Your task to perform on an android device: As I need to be sure of the shoe, I want to read the reviews of Skechers Mens Equalizers 5.0 on the Amazon app.
Image 0: 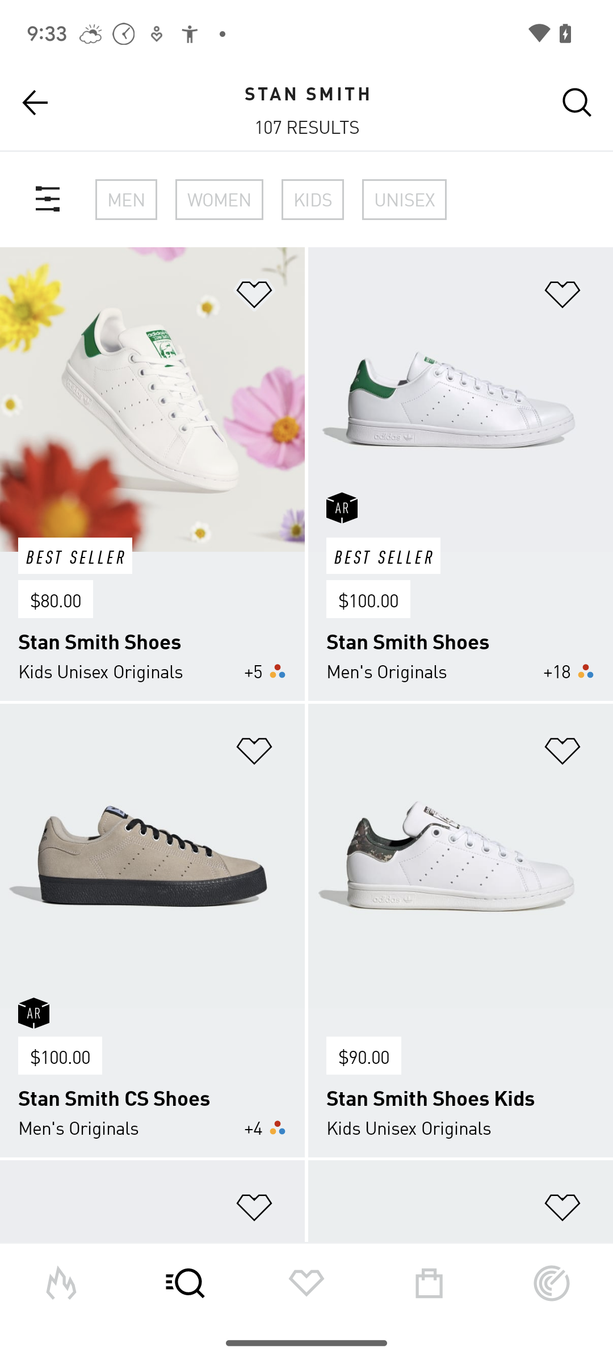
Open the Amazon app.
Step 0: open app "Amazon"
Image 1: 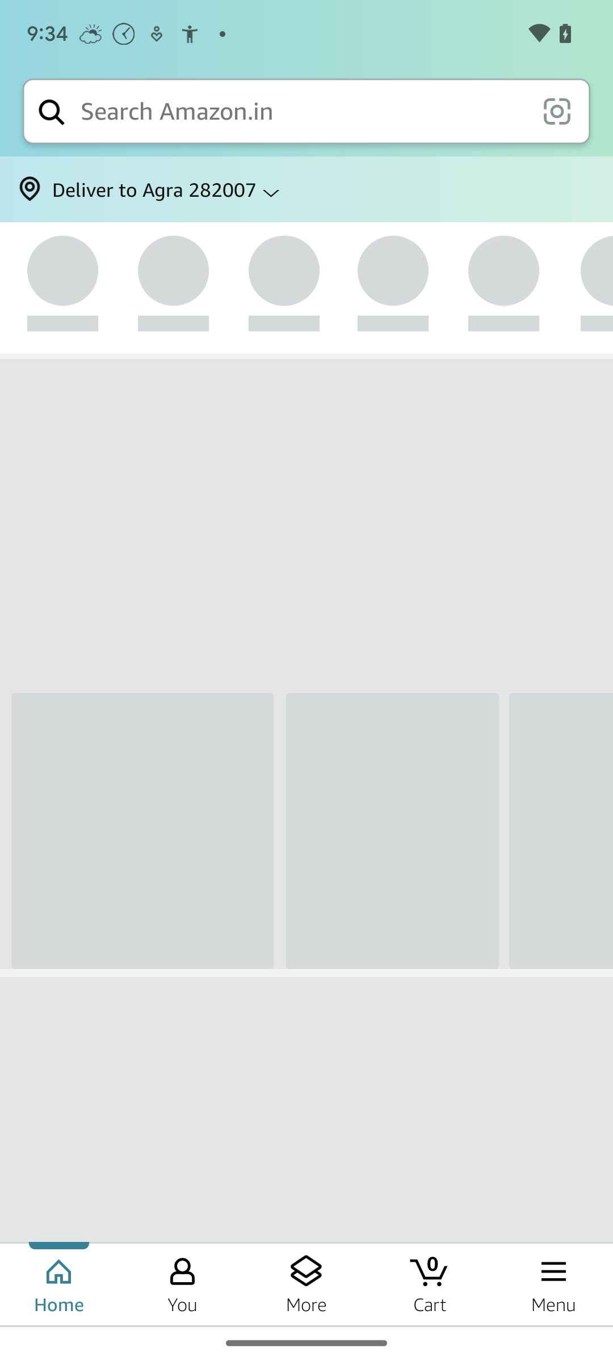
Open the Amazon app.
Step 1: wait
Image 2: 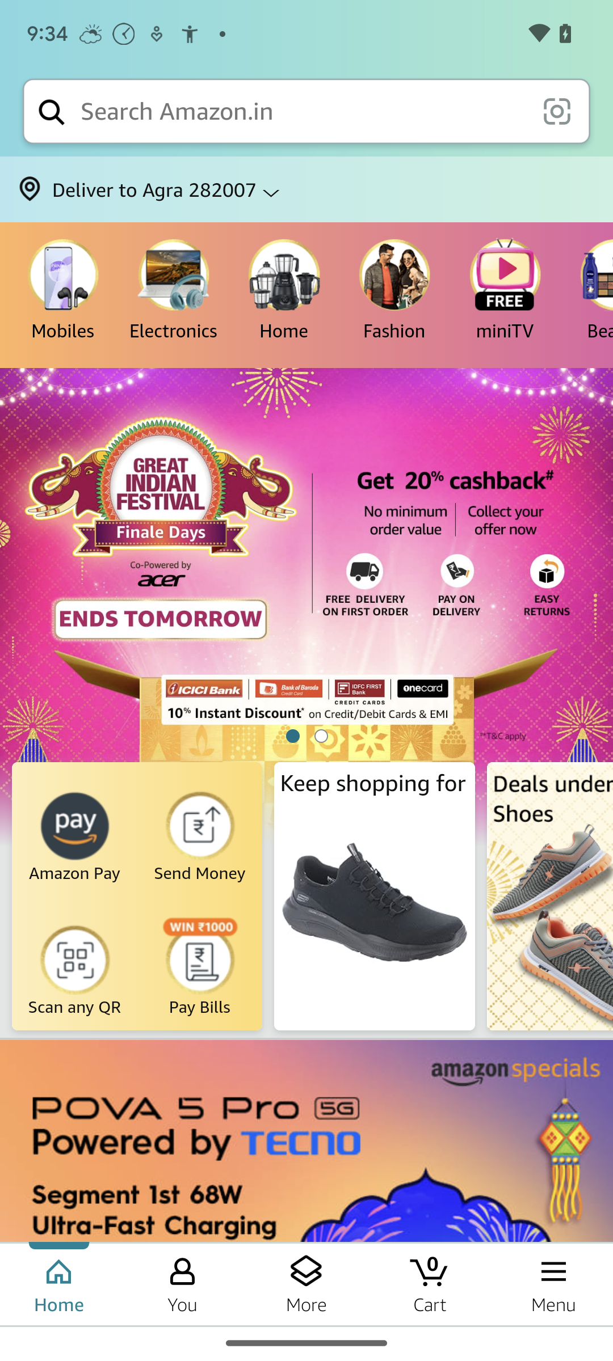
Click on the search bar. 
Step 2: click (302, 111)
Image 3: 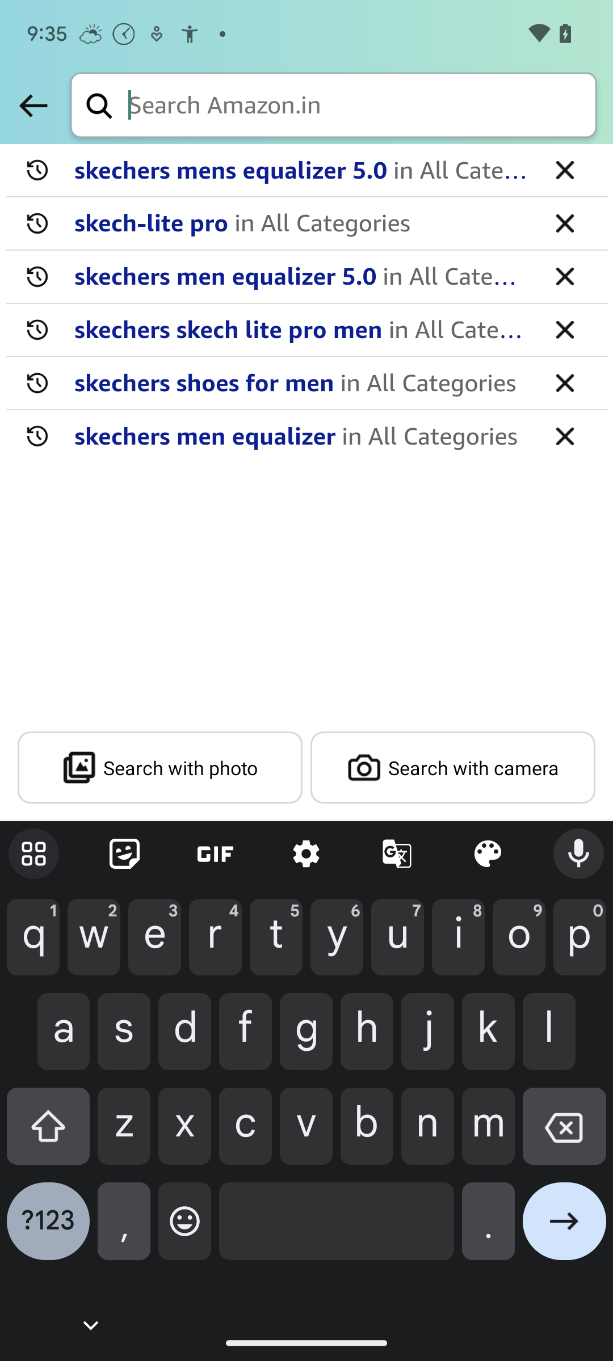
Enter the product name which is Skechers Mens Equalizers 5.0.
Step 3: type "Skechers Mens Equalizers 5.0"
Image 4: 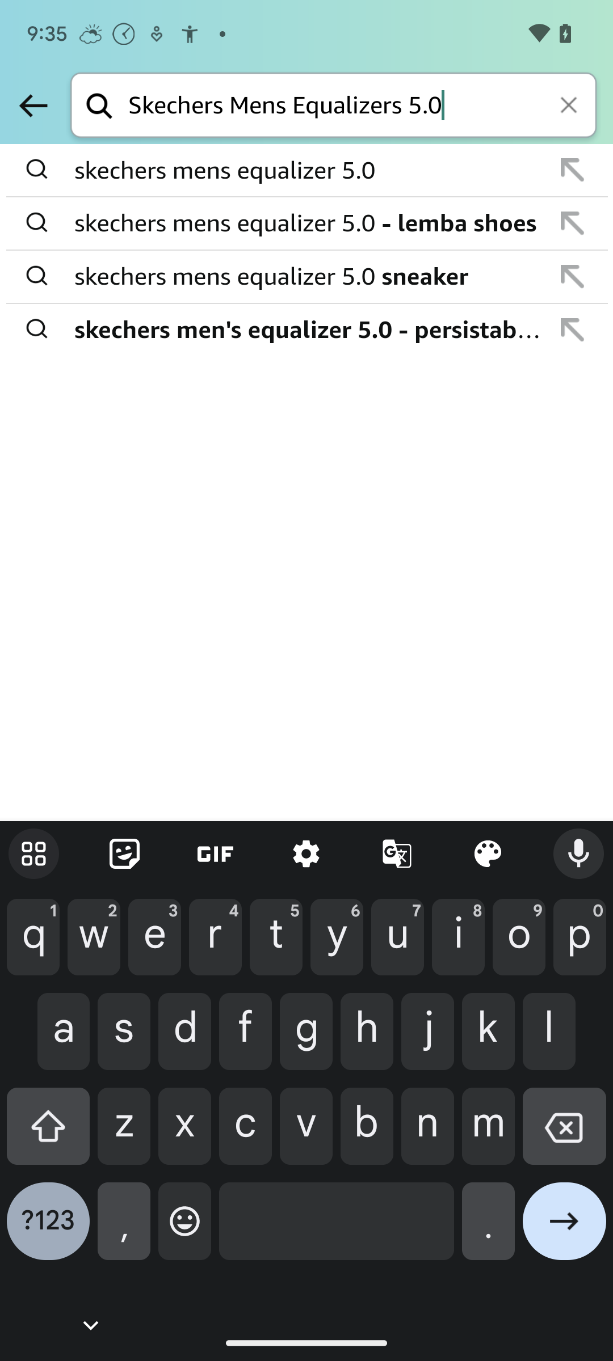
Click on the first option.
Step 4: click (308, 170)
Image 5: 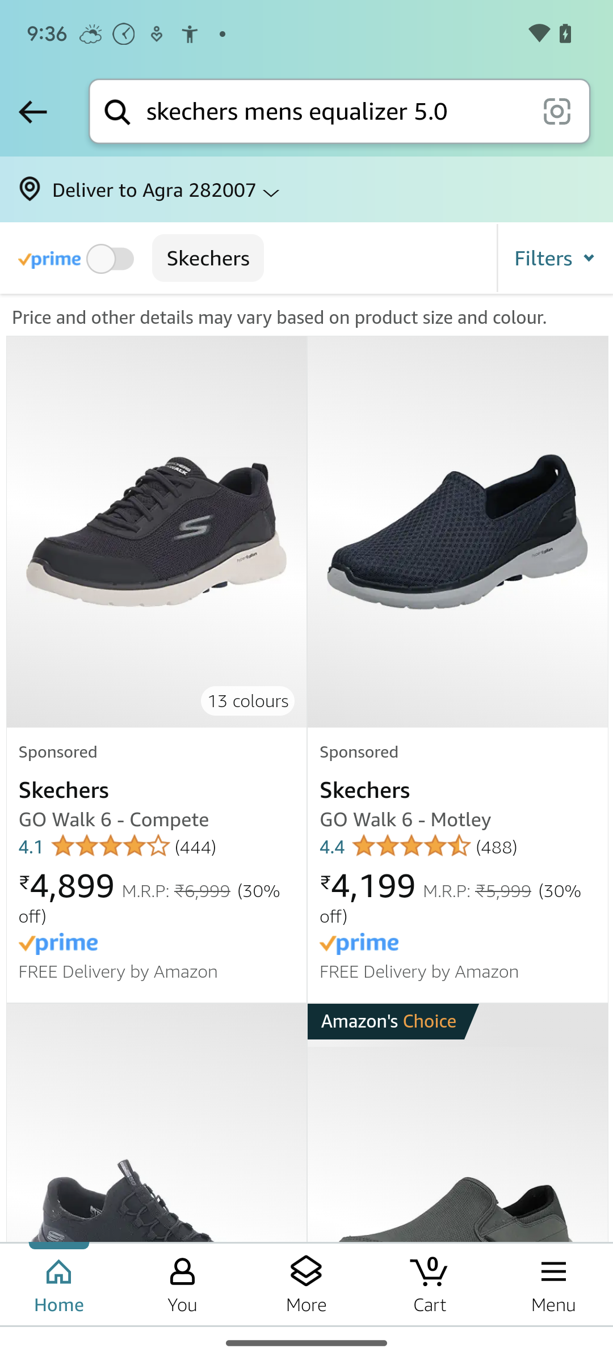
Scroll down to view the product.
Step 5: scroll down
Image 6: 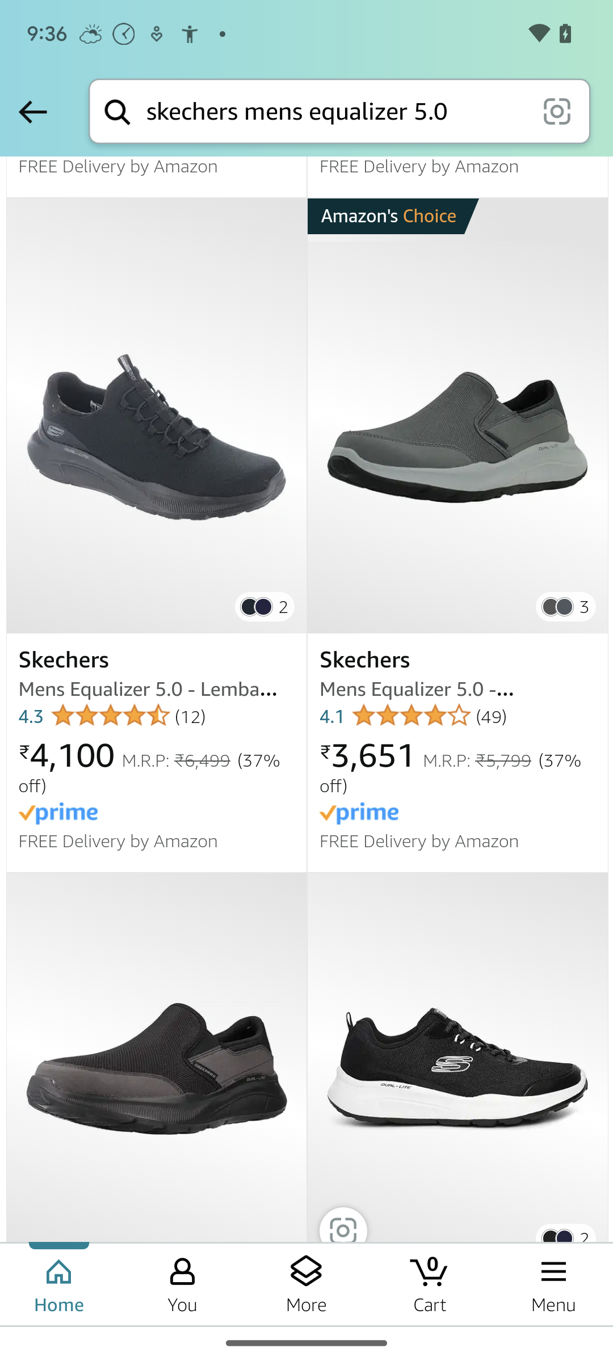
Click on the first product.
Step 6: click (149, 773)
Image 7: 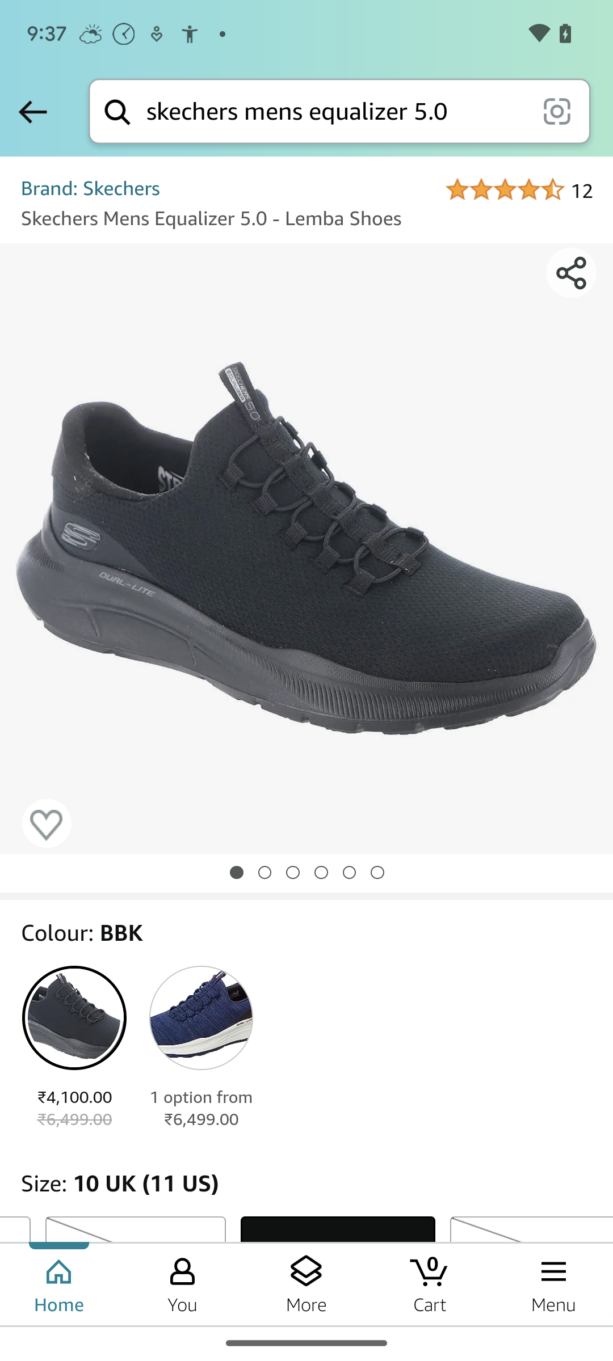
Click on the stars icon on the right corner to view the reviews.
Step 7: click (519, 189)
Image 8: 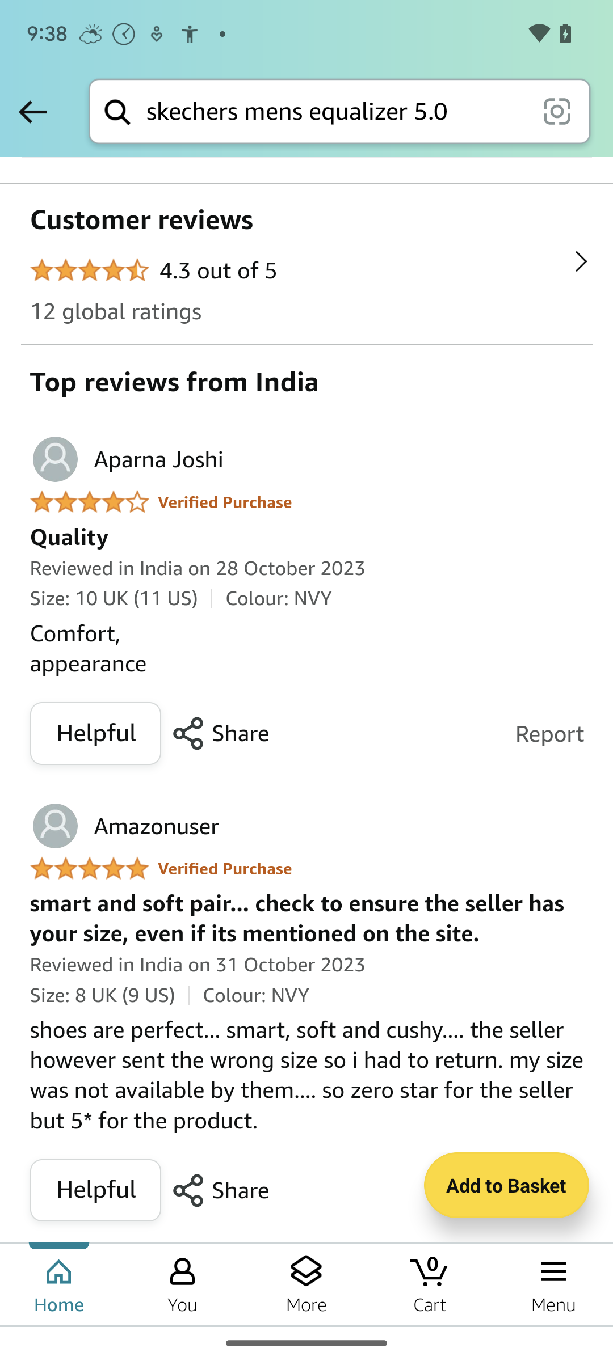
Swipe down to view more reviews.
Step 8: scroll down